Your task to perform on an android device: I want to select Hindi to learn on the Mondly app.
Image 0: 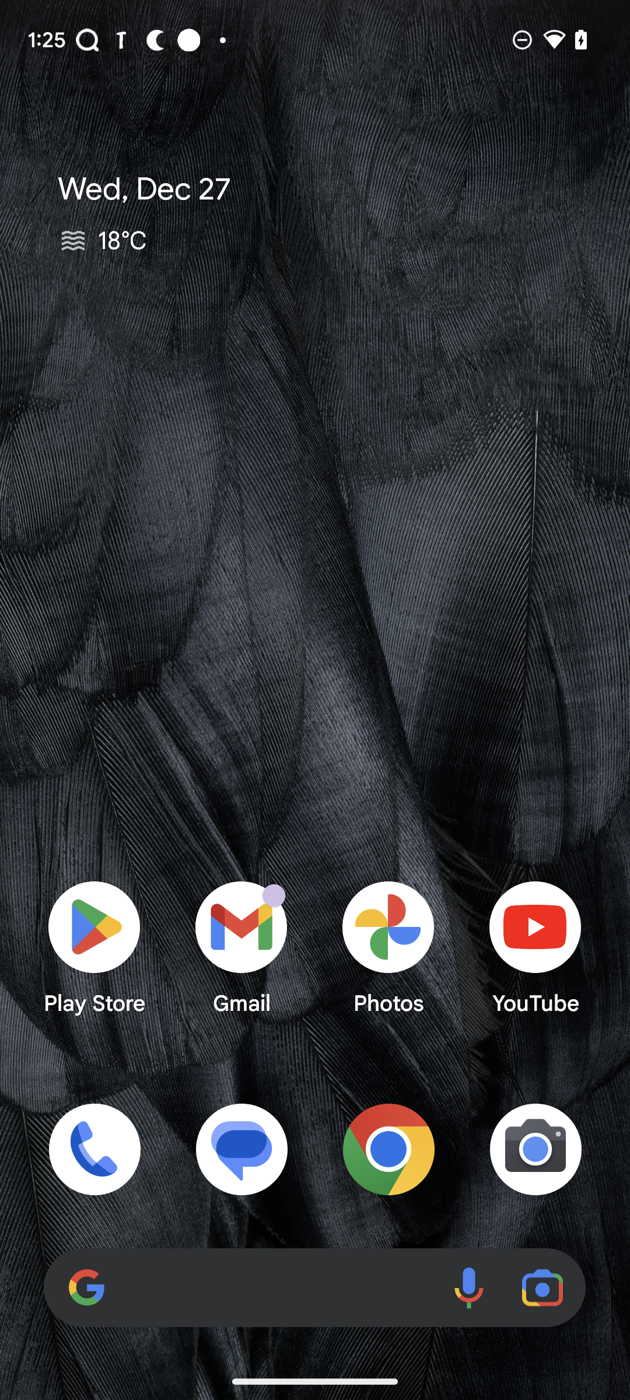
Open the Mondly app.
Step 0: open app "Mondly Languages"
Image 2: 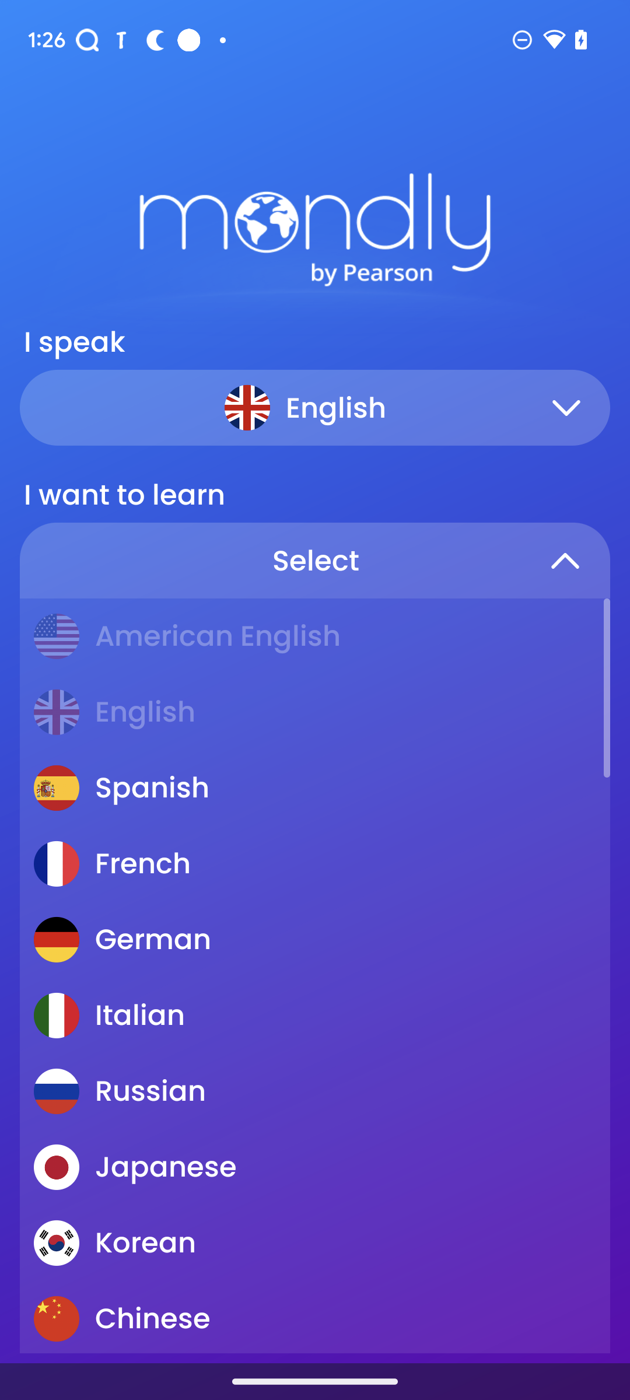
Swipe up to view more languages.
Step 2: scroll down
Image 3: 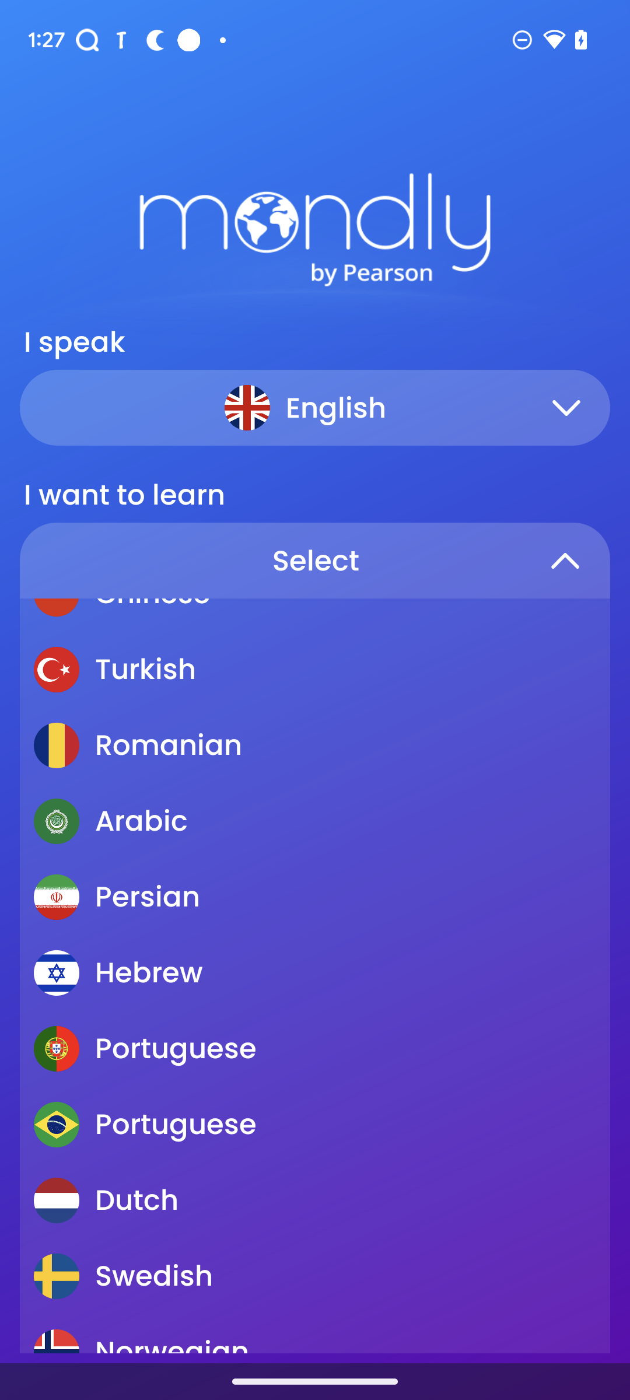
Swipe up to view more languages.
Step 3: scroll down
Image 5: 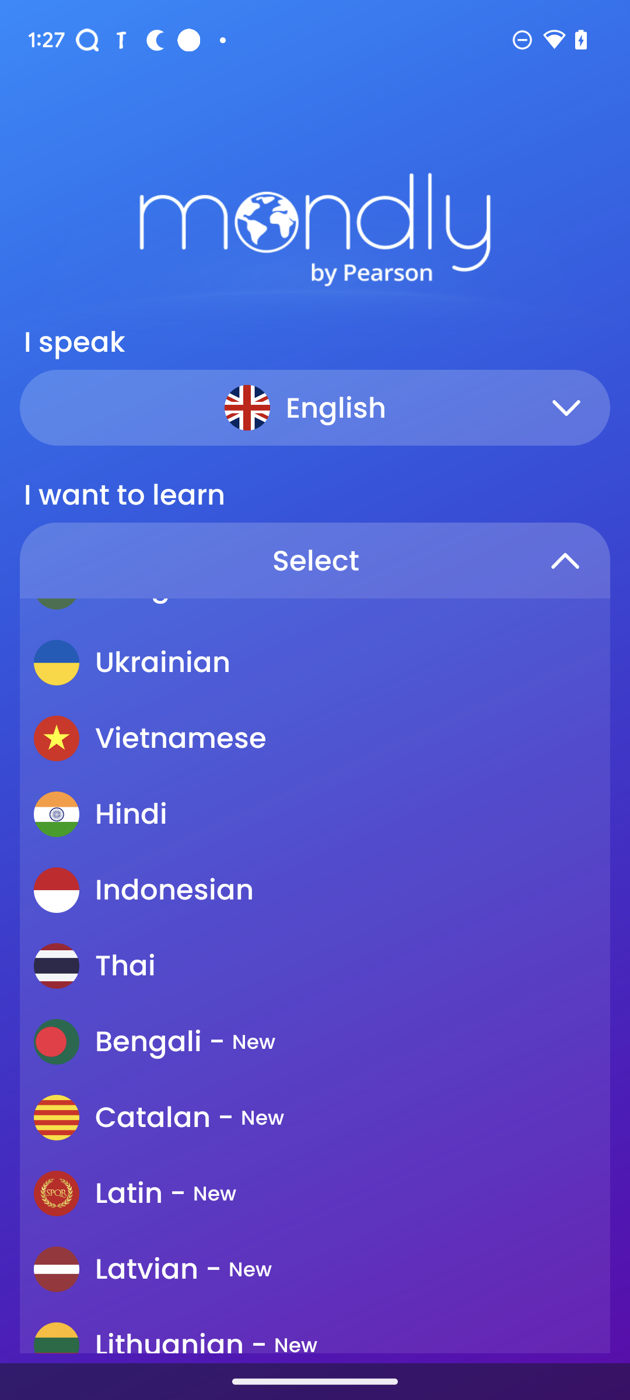
Click on Hindi.
Step 5: click (131, 814)
Image 6: 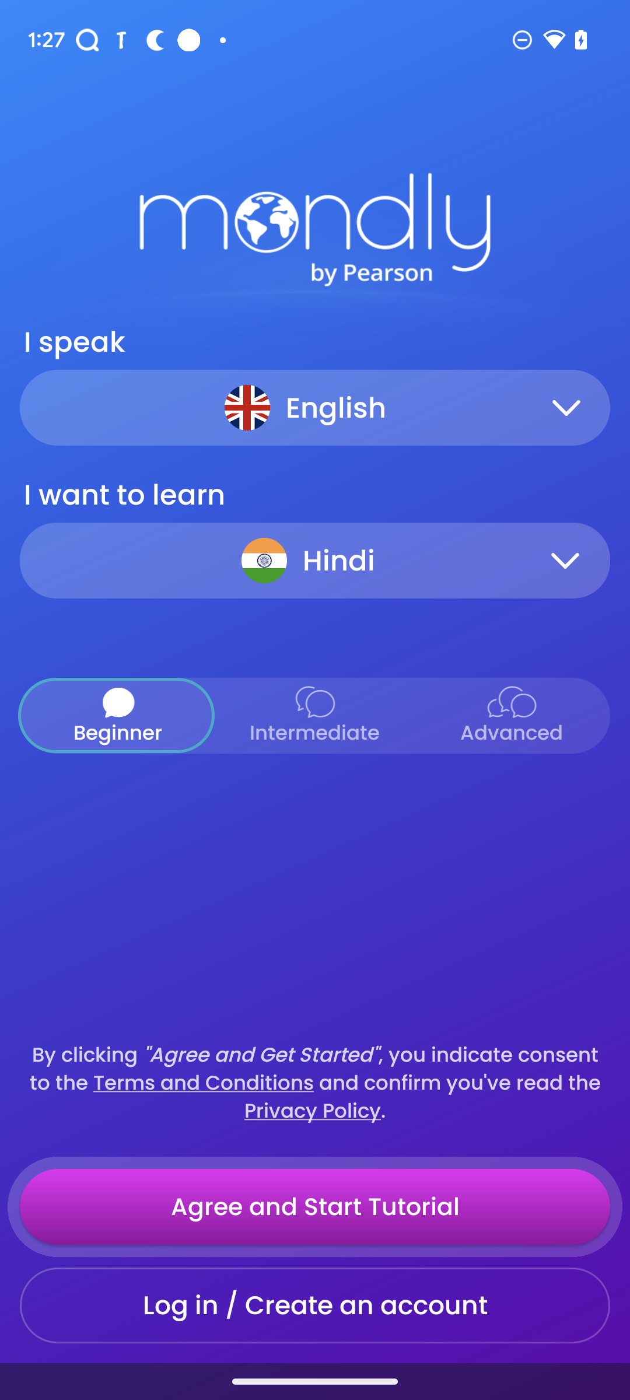
Click on Agree and start tutorial option.
Step 6: click (314, 1206)